Your task to perform on an android device: Open the ZArciver app , compress the file DCIM at the Fast compression level and encryption to Data (AES-256) .
Image 0: 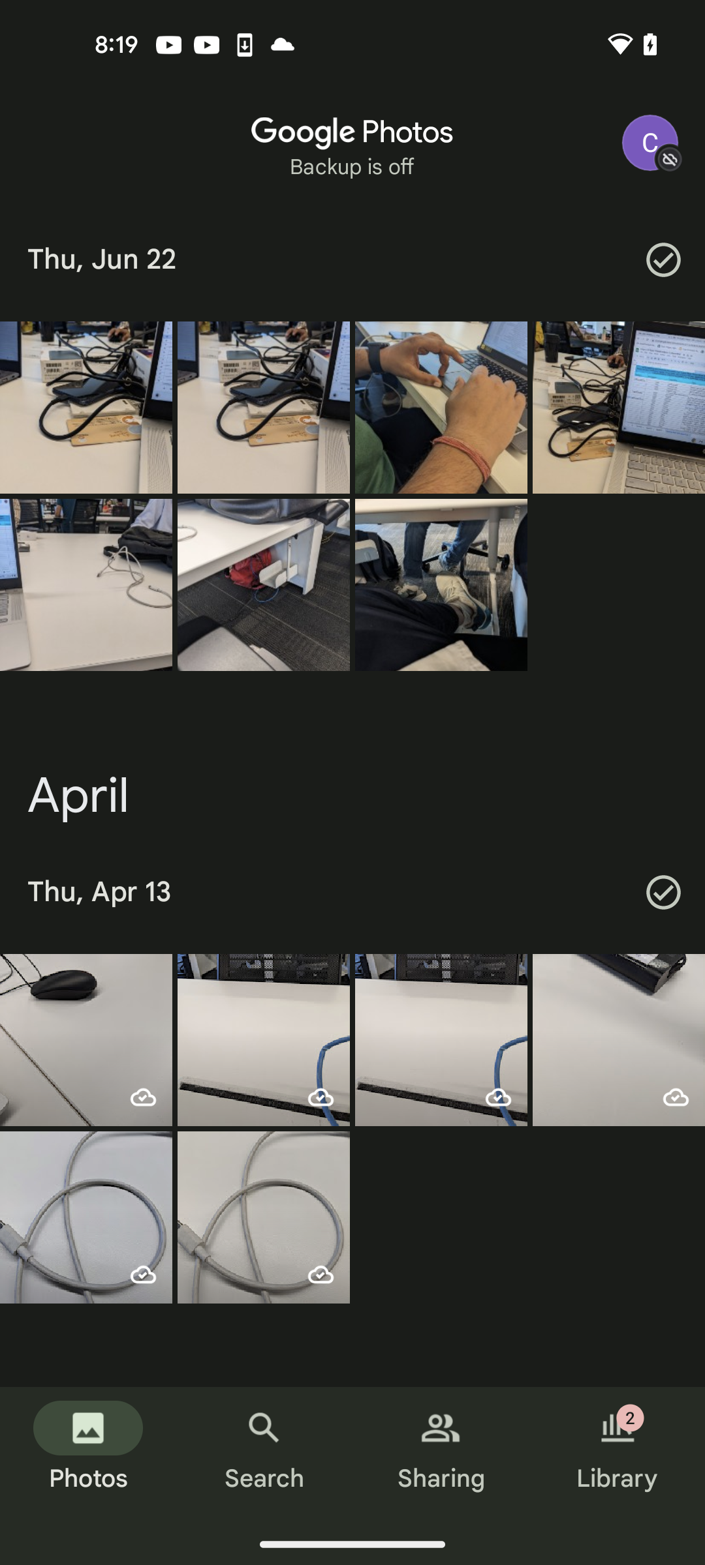
Open the ZArchiver app
Step 0: open app "ZArchiver"
Image 1: 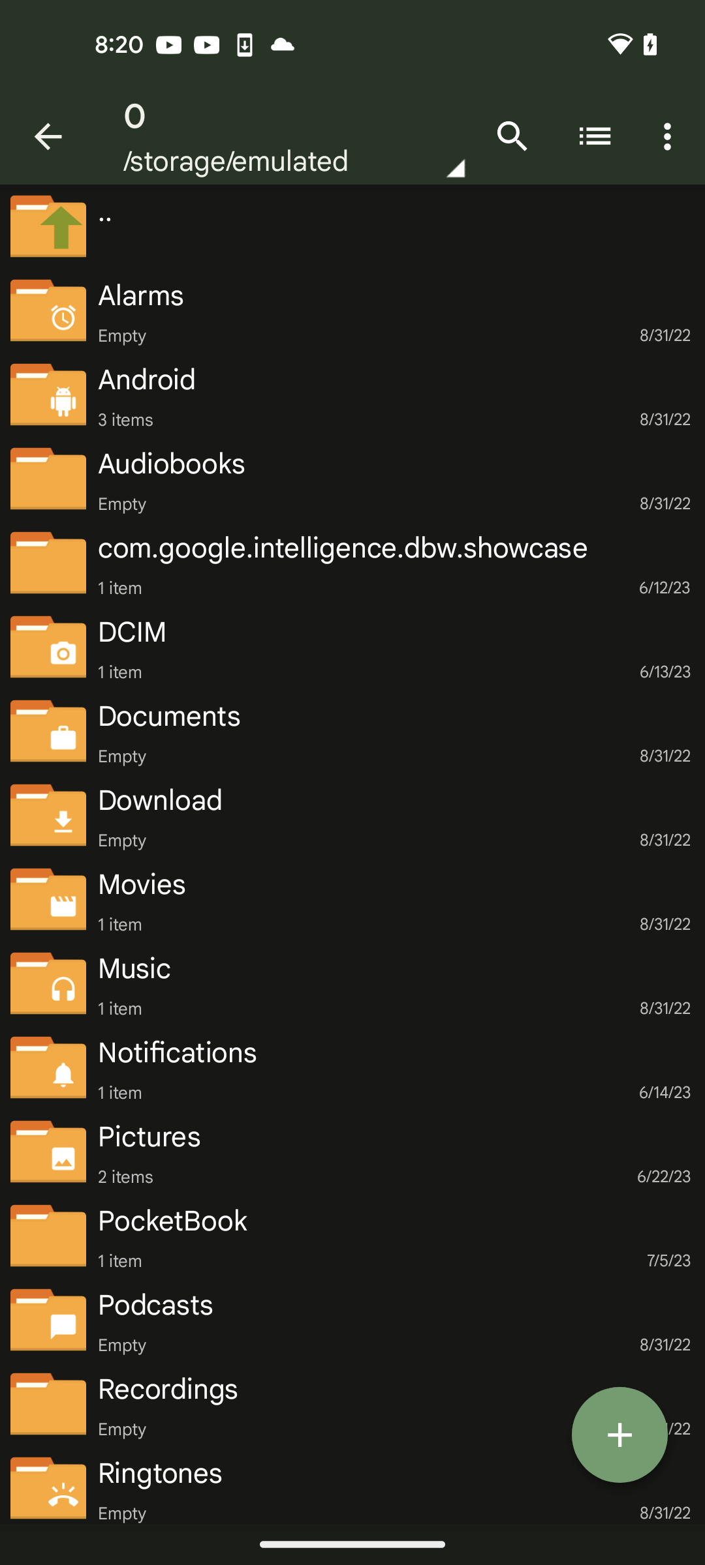
Click on the folder icon of DCIM folder
Step 1: click (48, 646)
Image 3: 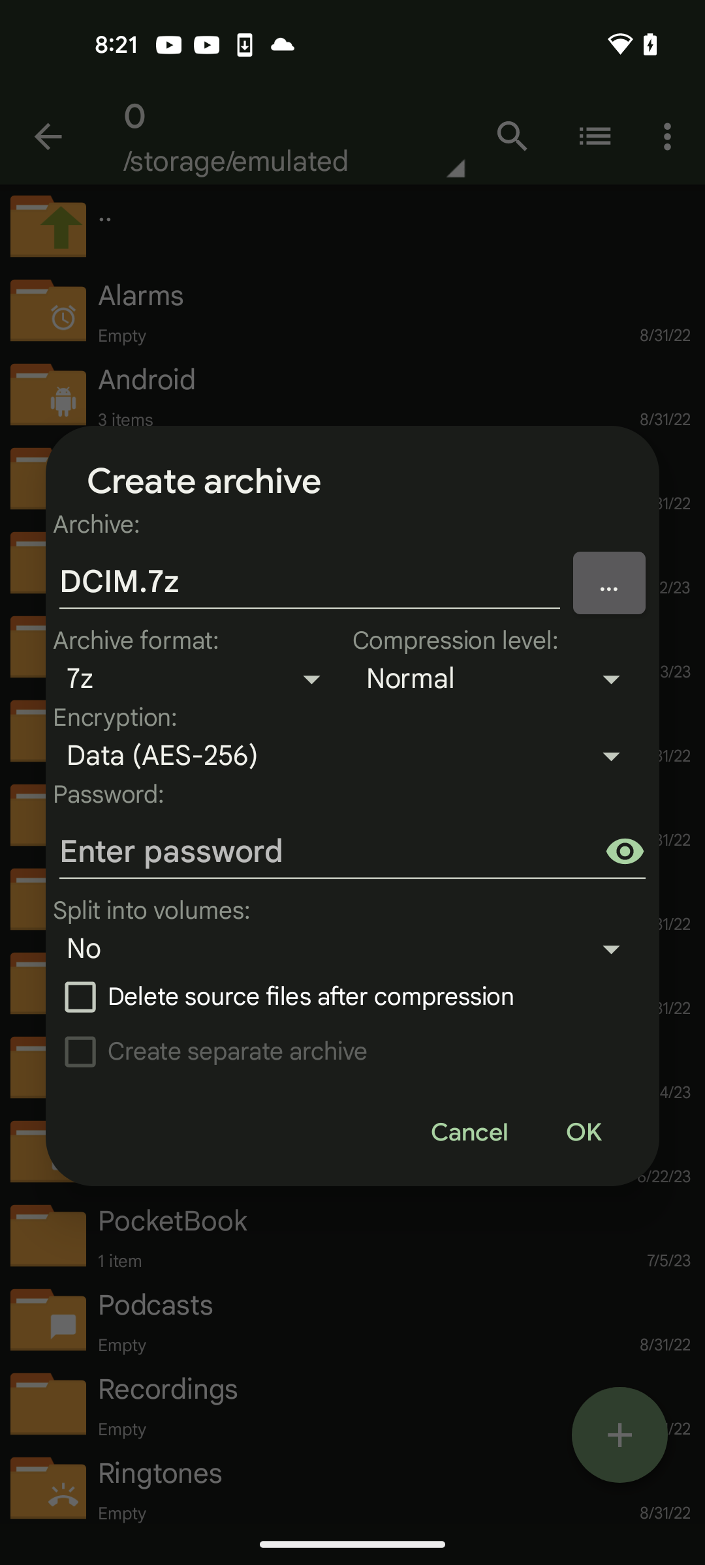
Click on the Compression level
Step 3: click (461, 678)
Image 4: 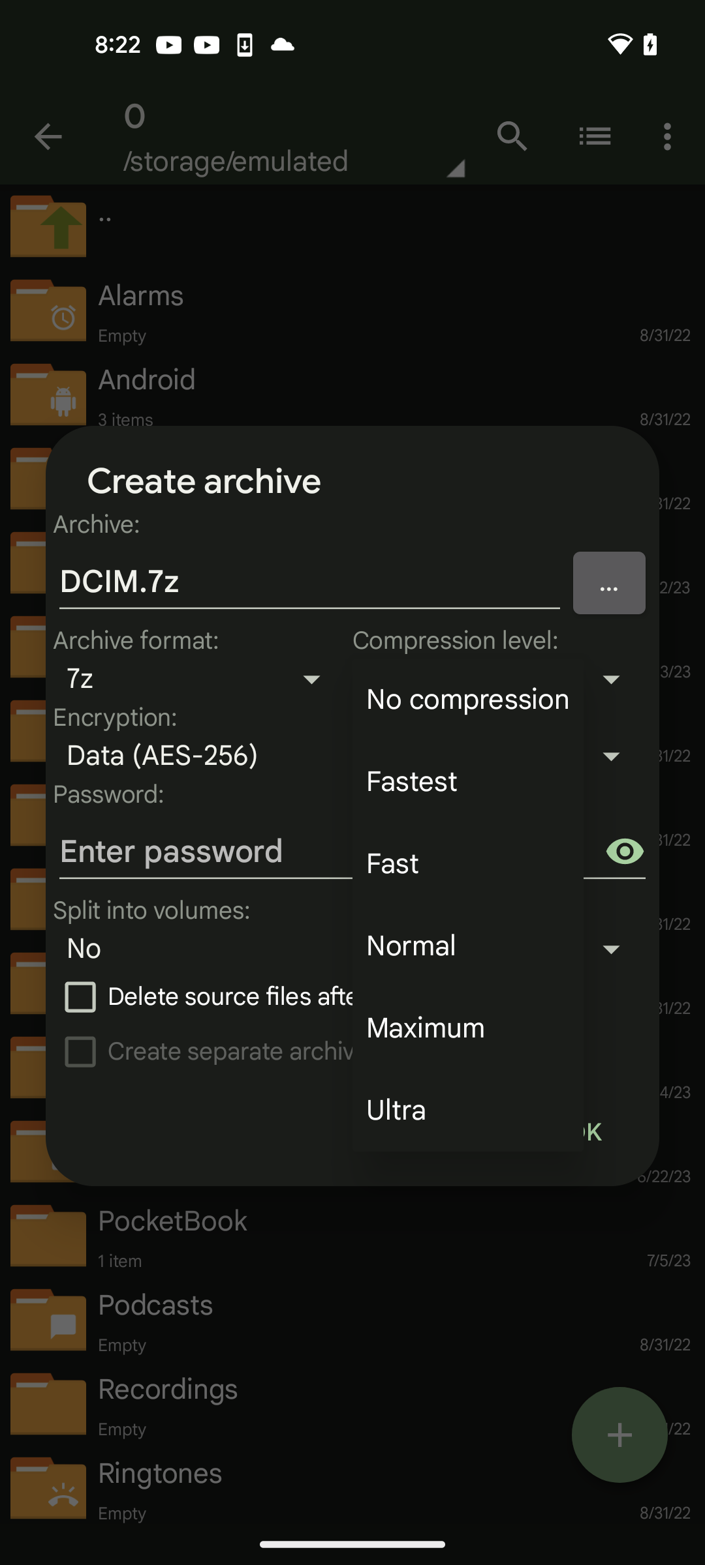
Choose the Fast option from the compression levels 
Step 4: click (468, 863)
Image 5: 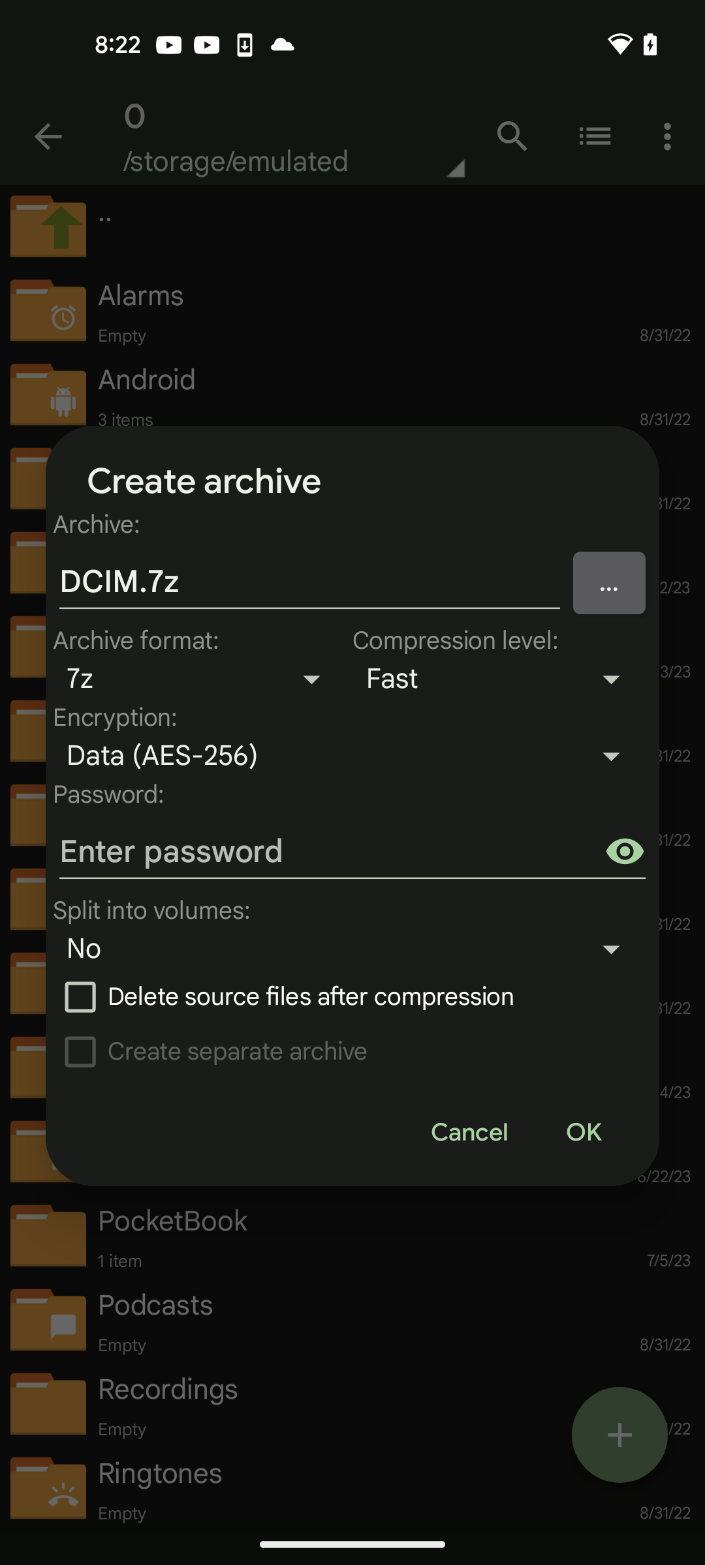
Click on the OK button at the bottom right corner of the pop up 
Step 5: click (583, 1132)